Your task to perform on an android device: Go to the Amazon app,Tap on the search bar and enter mandarin collar blazers for men
Image 0: 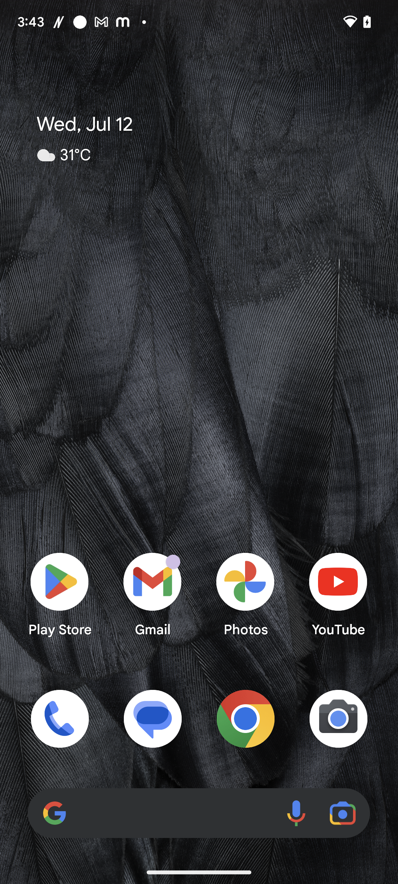
Open the amazon app
Step 0: open app "Amazon"
Image 1: 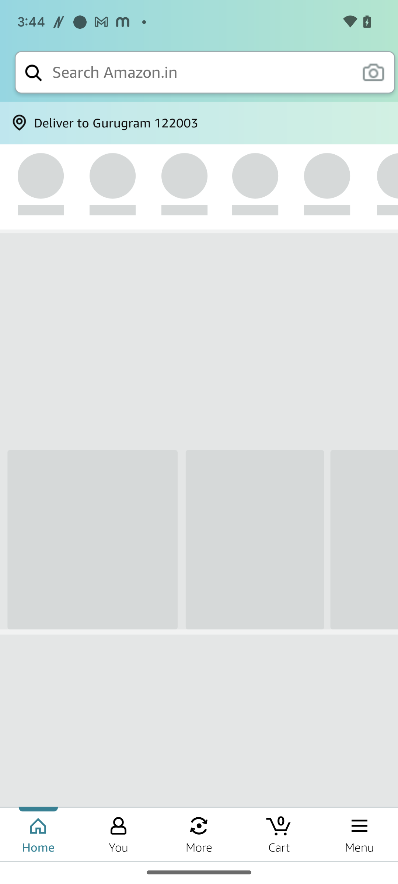
Click on the search bar at the top of the screen
Step 1: click (202, 72)
Image 2: 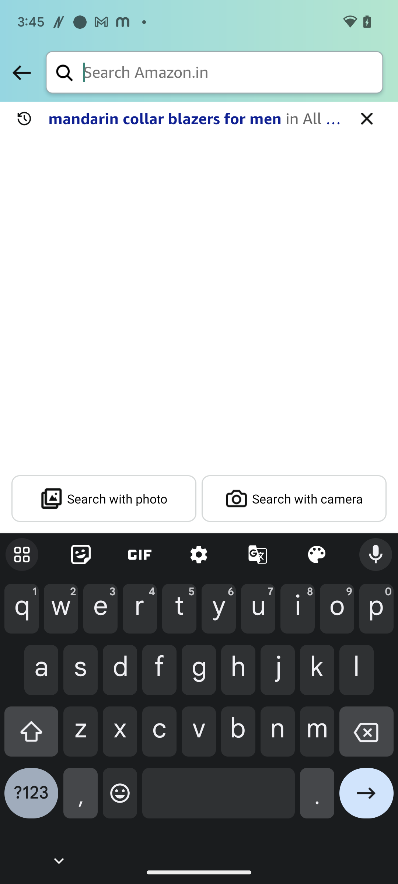
Enter mandarin collar blazers for men in the search bar at the top the screen
Step 2: type "mandarin collar blazers for men"
Image 3: 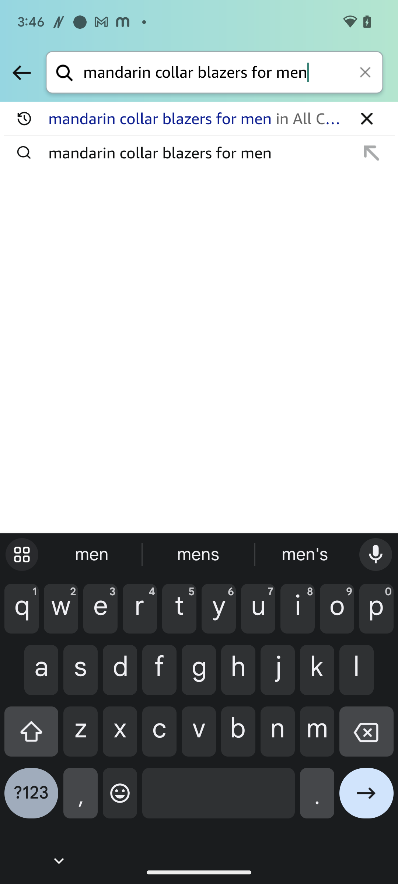
Click on the right arrow icon at the bottom right corner of the screen
Step 3: click (366, 799)